Your task to perform on an android device: I'd like to read the  customer reviews so that It can be easy to make a decision according it
Image 0: 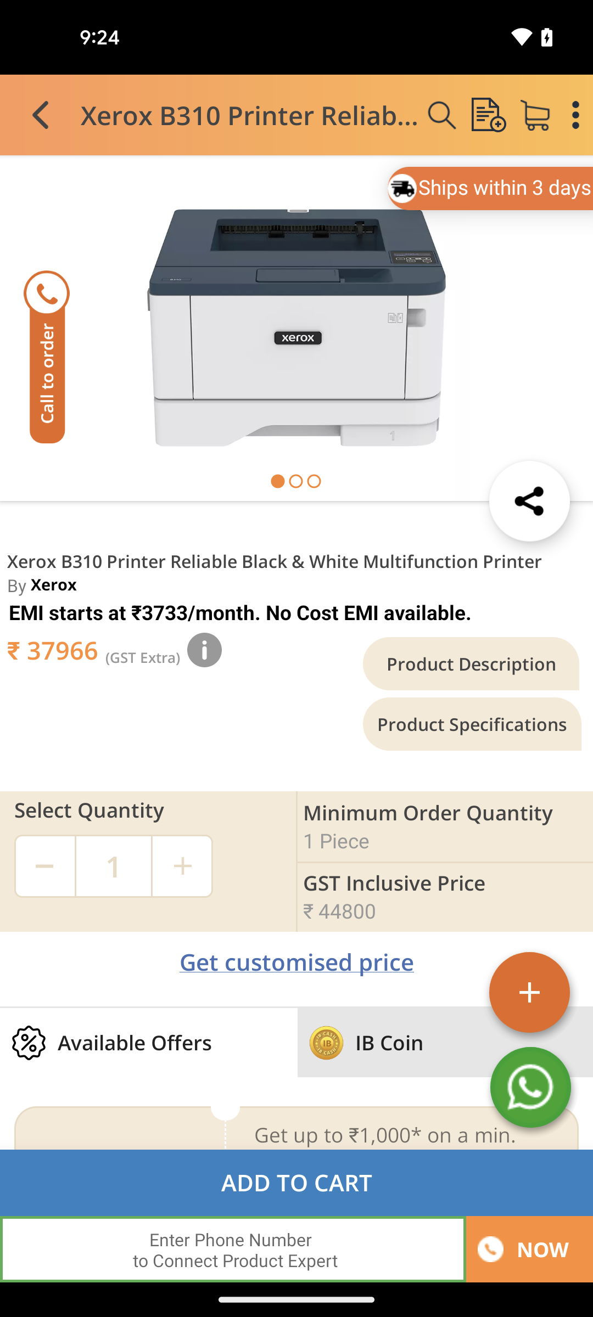
scroll down to see reviews
Step 0: scroll down